Your task to perform on an android device: The present text size is difficult to read; thus, I want to increase the font size by more than 10%.
Image 0: 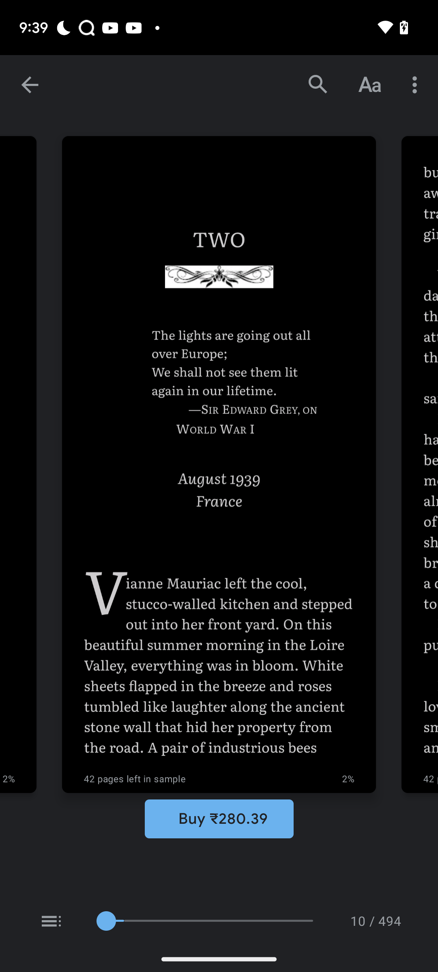
Click on the Aa icon at the top of the screen
Step 0: click (369, 85)
Image 1: 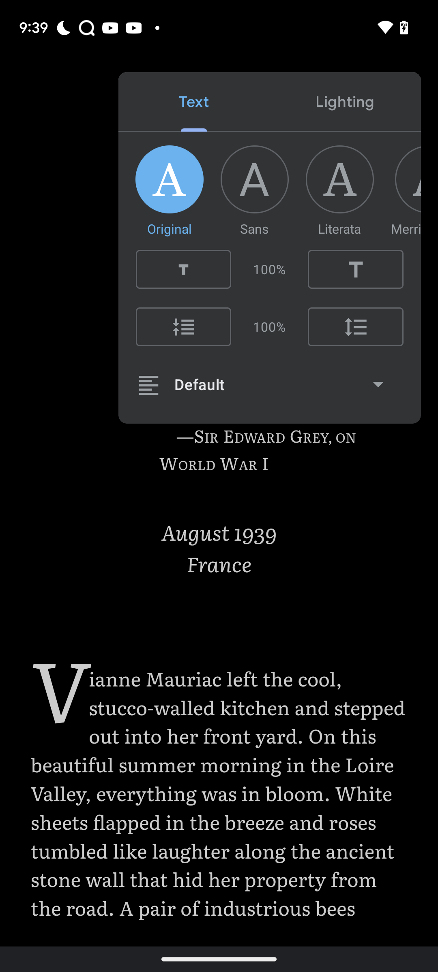
Click on the T icon at the right of the enclosed box
Step 1: click (356, 269)